Your task to perform on an android device: In Hamleys app, open the Mirada 55 cm jumbo teddy bear product and add it to the cart
Image 0: 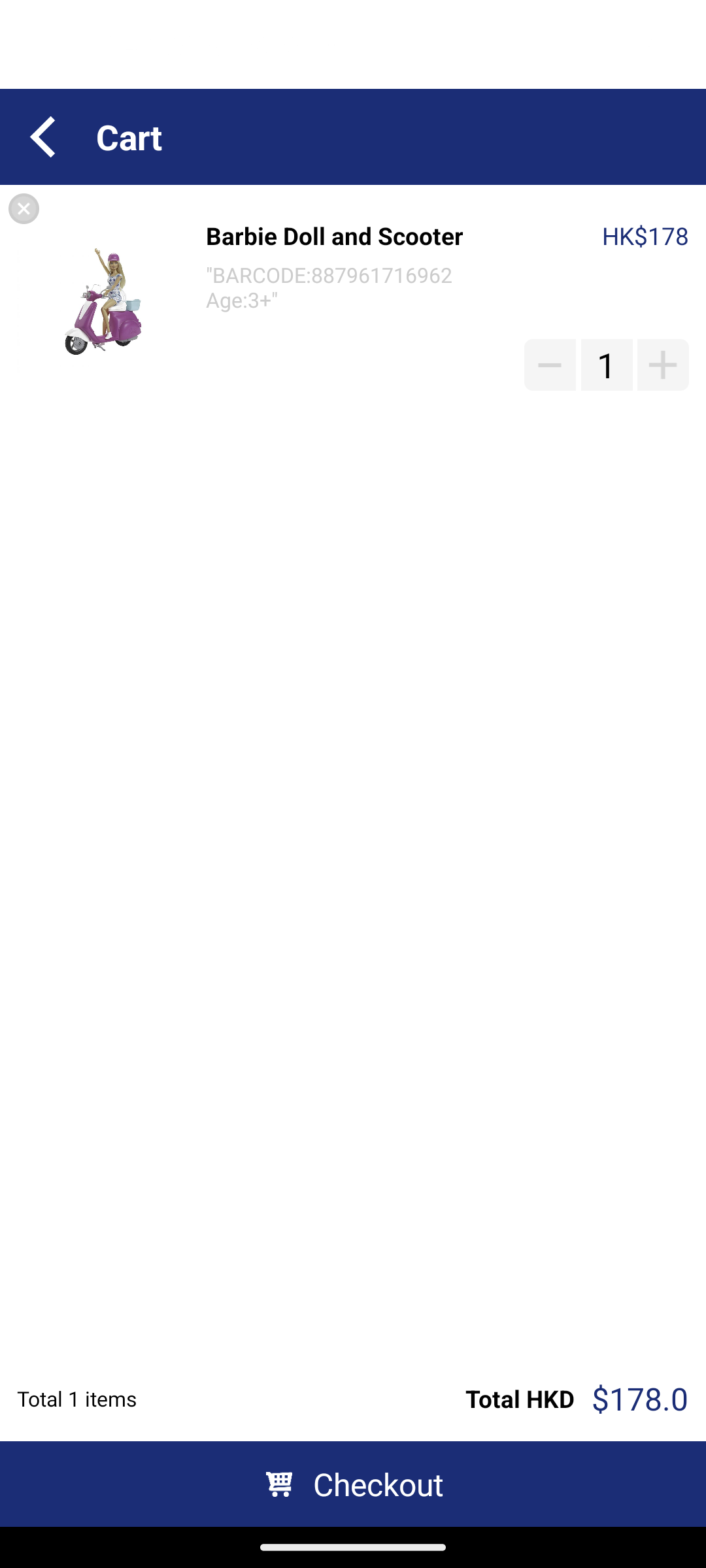
Open the Hamleys app
Step 0: open app "Hamleys"
Image 1: 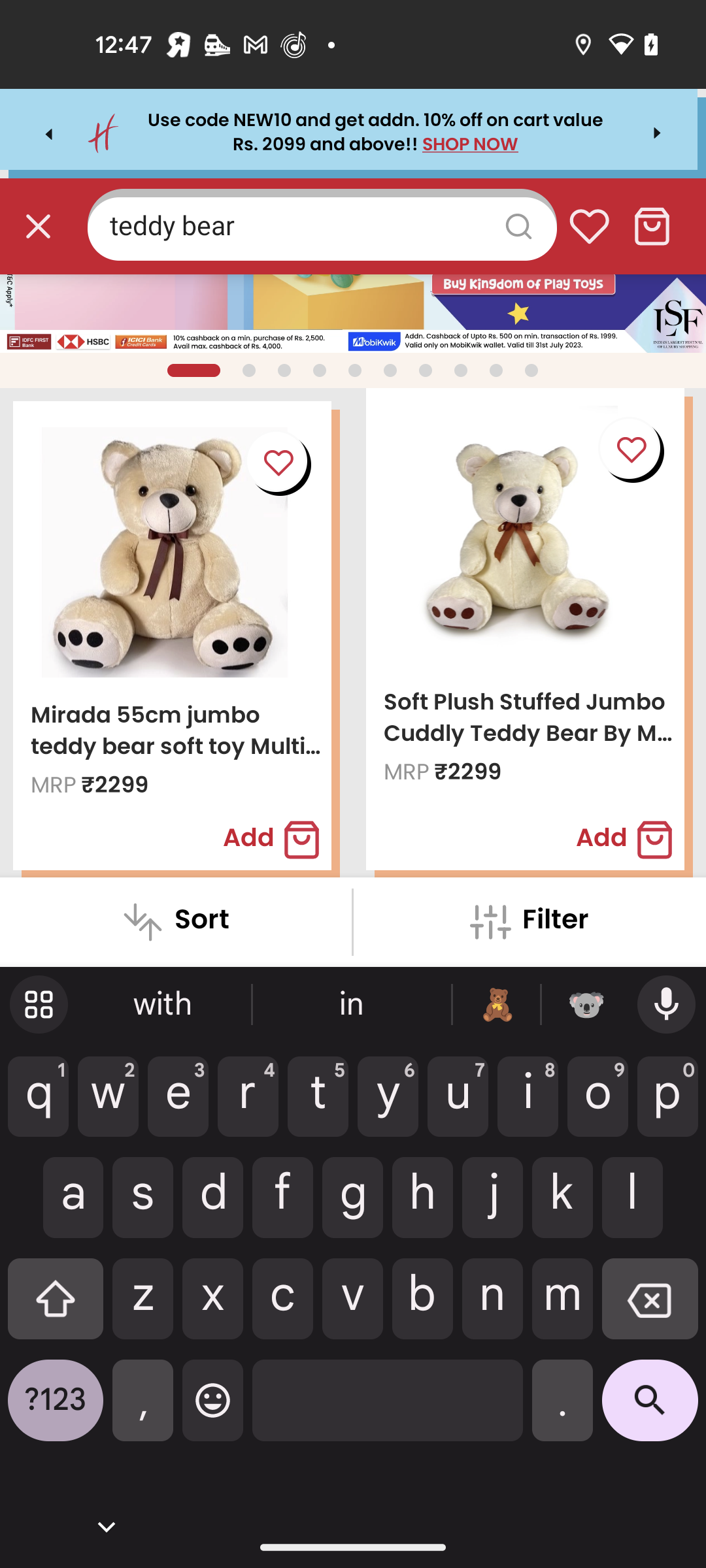
Open the Mirada 55 cm jumbo teddy bear product
Step 1: click (176, 639)
Image 2: 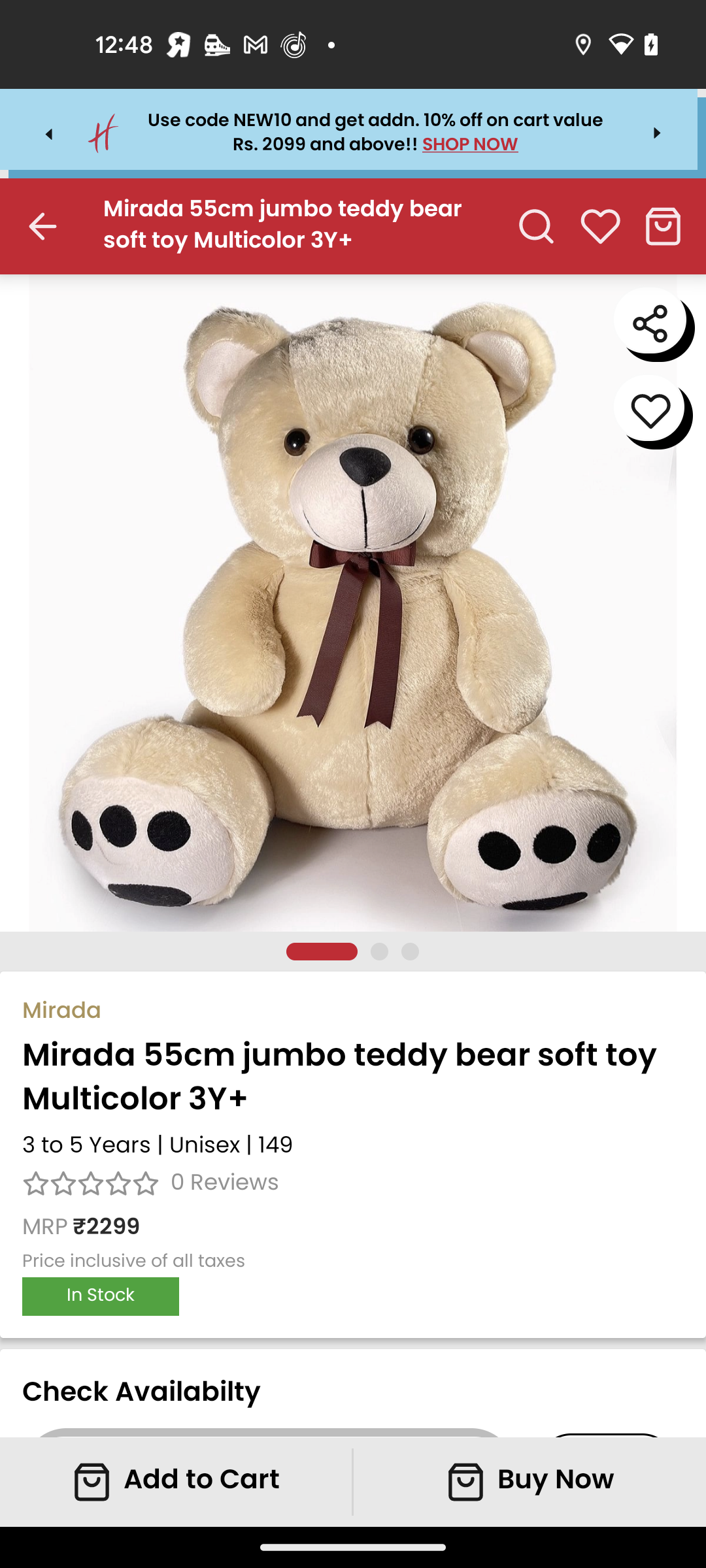
Click on the Add to Cart button at the bottom left corner
Step 2: click (201, 1481)